Your task to perform on an android device: I want to travel to Milan for some work, so search for a bus or tram schedule from Roma, Autostazione Tiburtina, Italy, to Milan Centrale, Italy for November 10th 2023 in the Omio app.
Image 0: 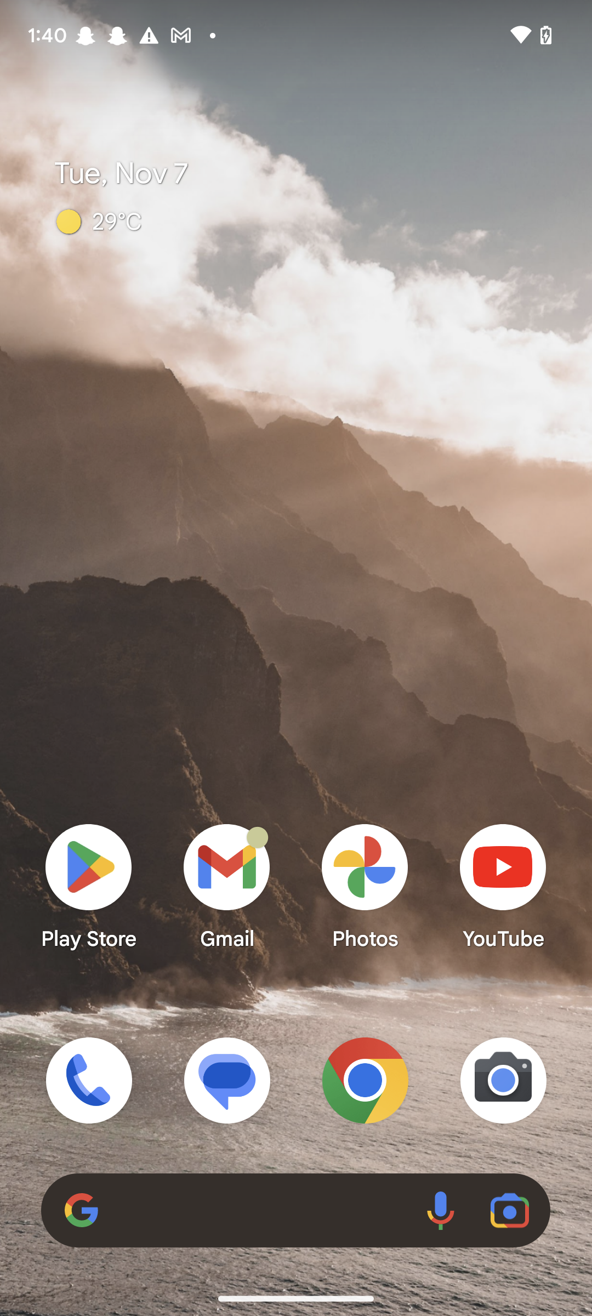
Open the omio app
Step 0: open app "Omio"
Image 1: 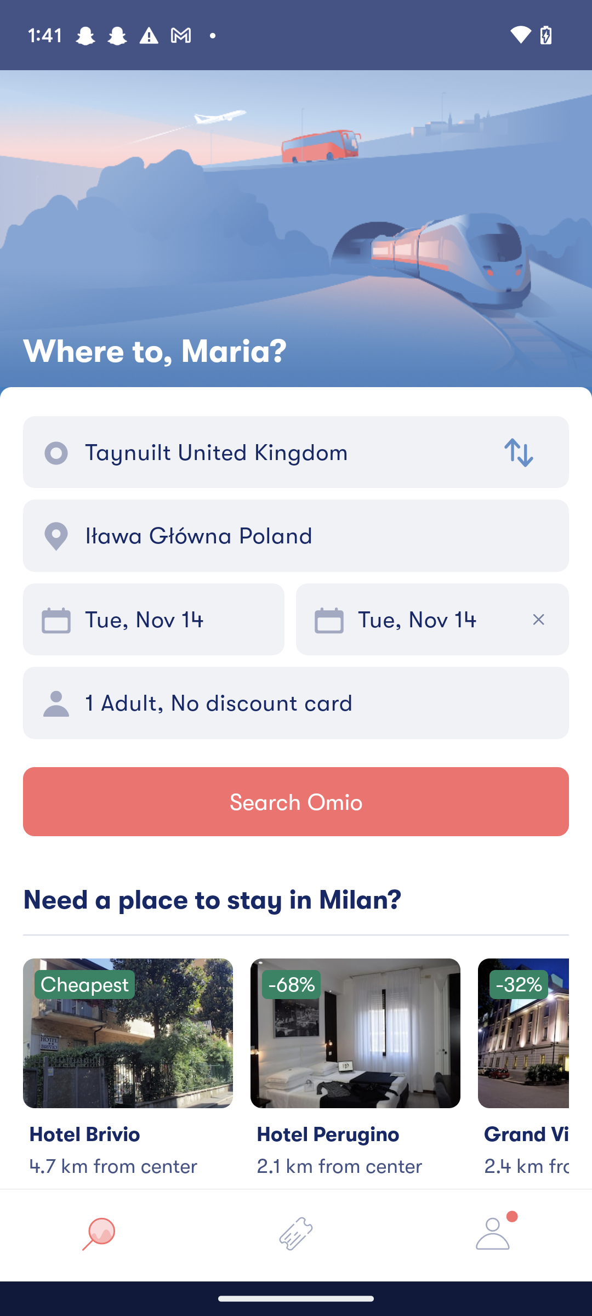
Click on the starting point text box
Step 1: click (284, 452)
Image 2: 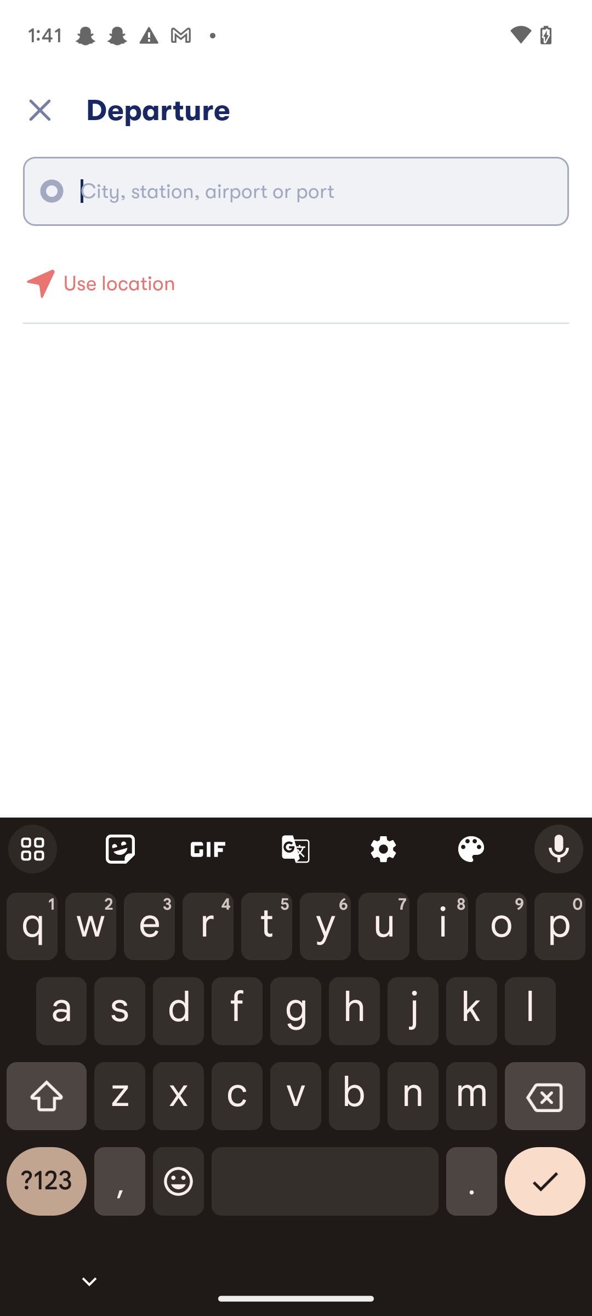
Search for Roma, Autostazione Tiburtina, Italy
Step 2: type "Roma, Autostazione Tiburtina, Italy"
Image 3: 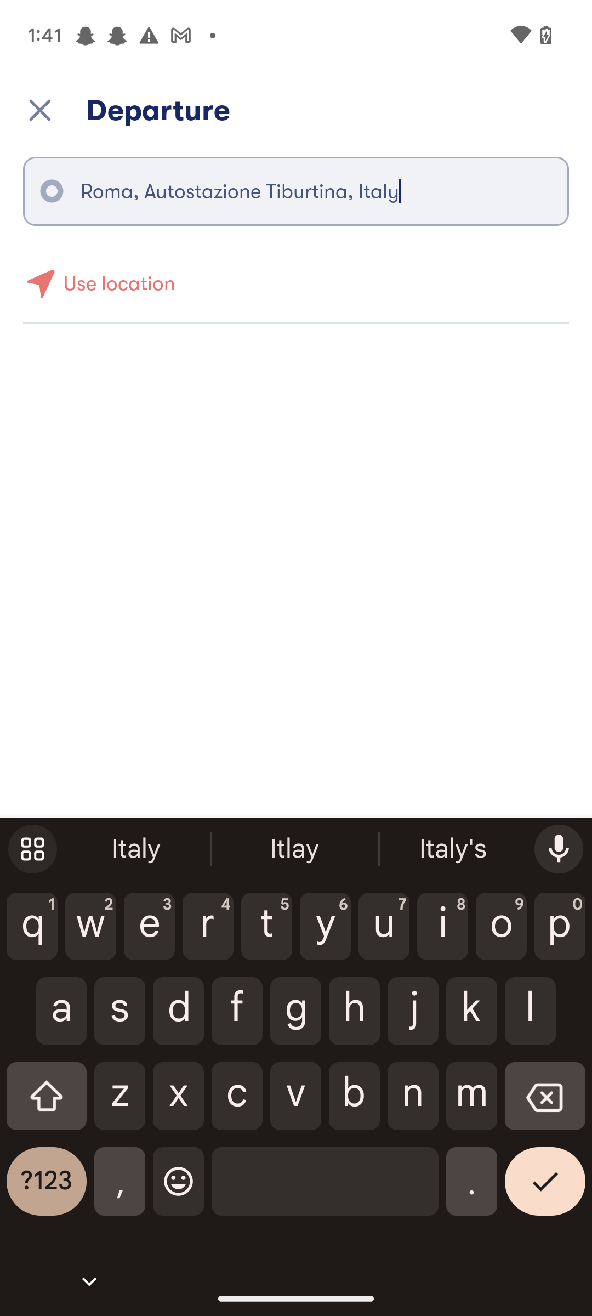
Search for Roma, Autostazione Tiburtina, Italy
Step 3: wait
Image 4: 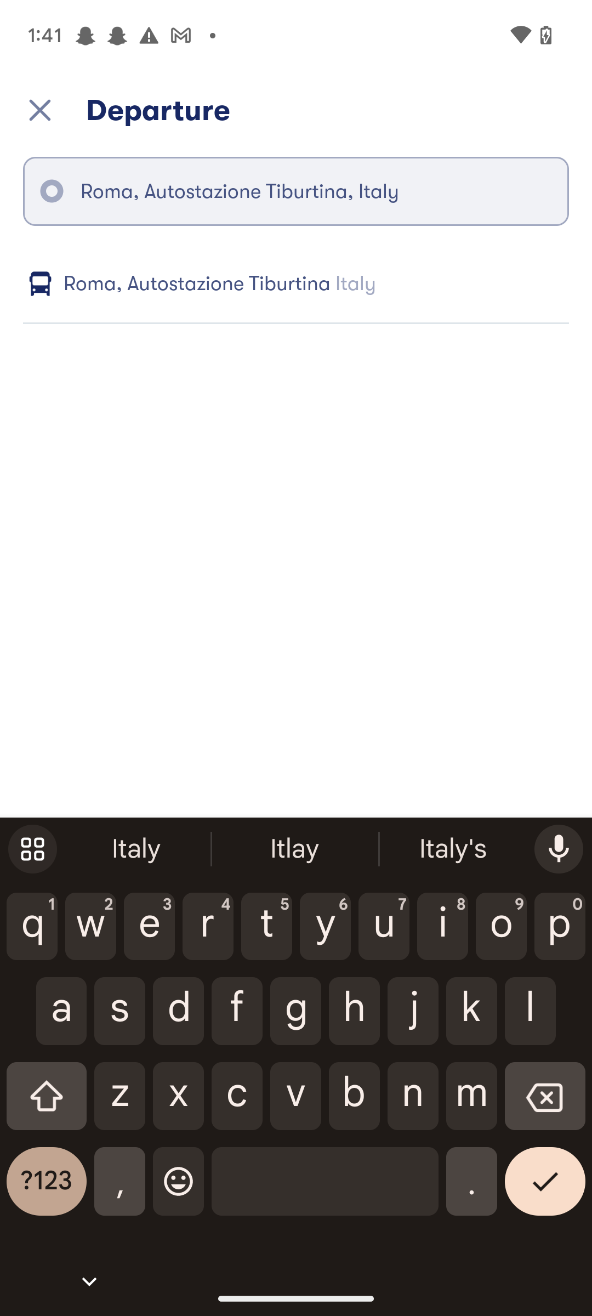
Click on the suggested result
Step 4: click (313, 283)
Image 5: 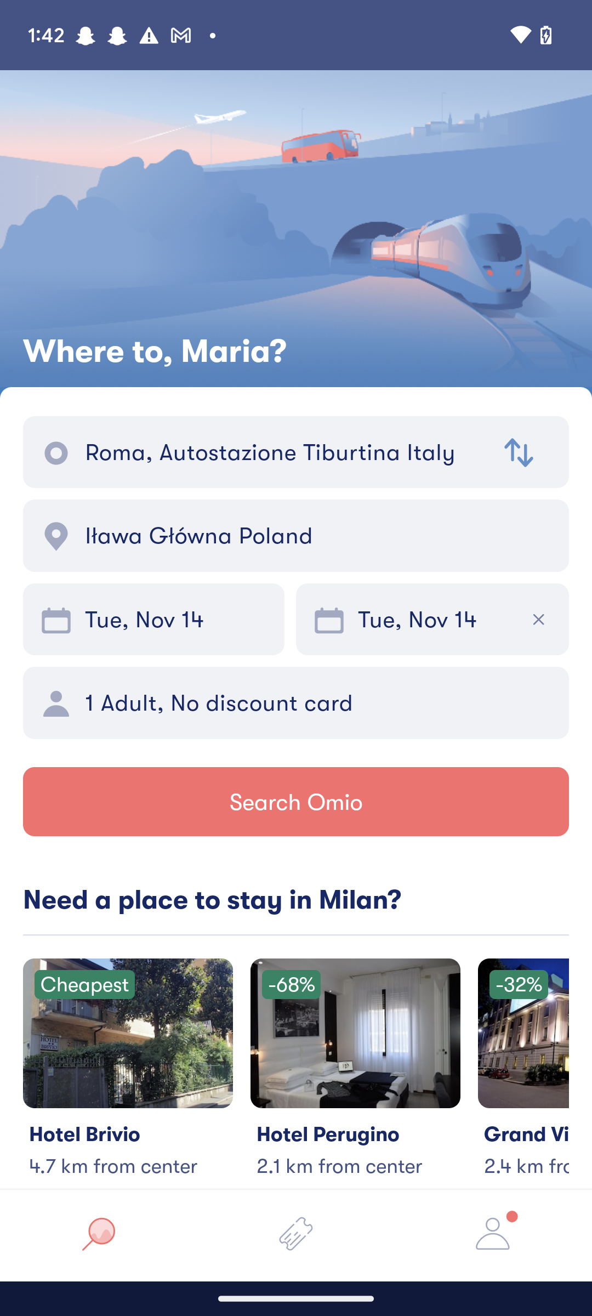
click on the end point text box
Step 5: click (318, 535)
Image 6: 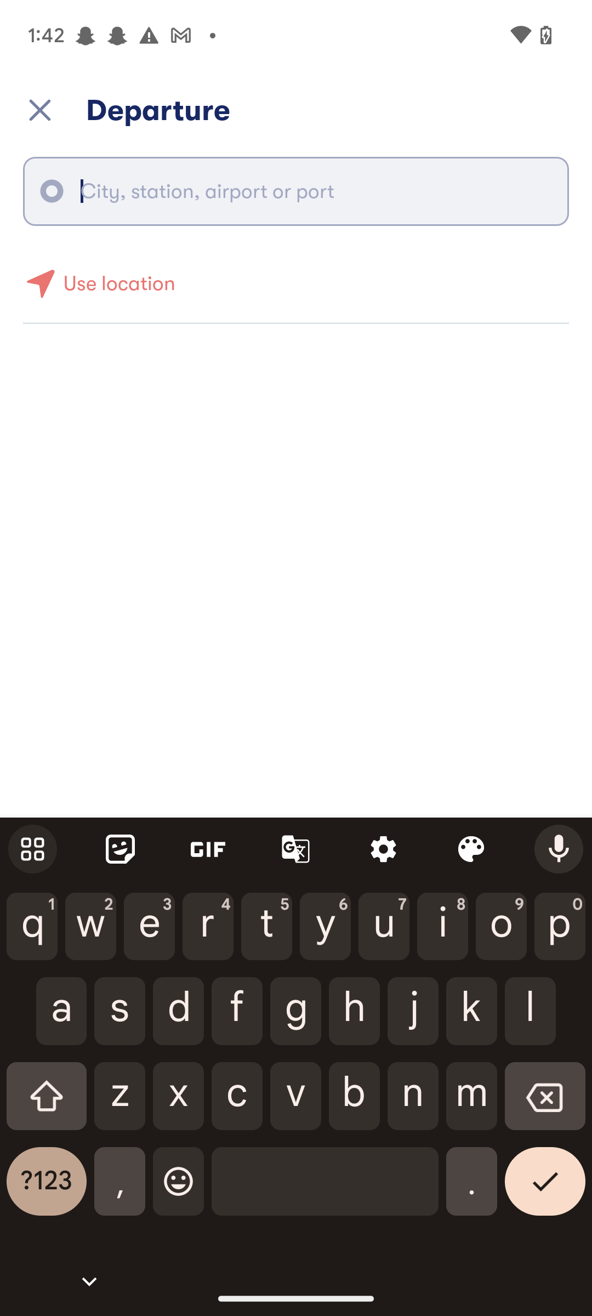
Search for Milan Centrale, Italy
Step 6: type "Milan Centrale, Italy"
Image 7: 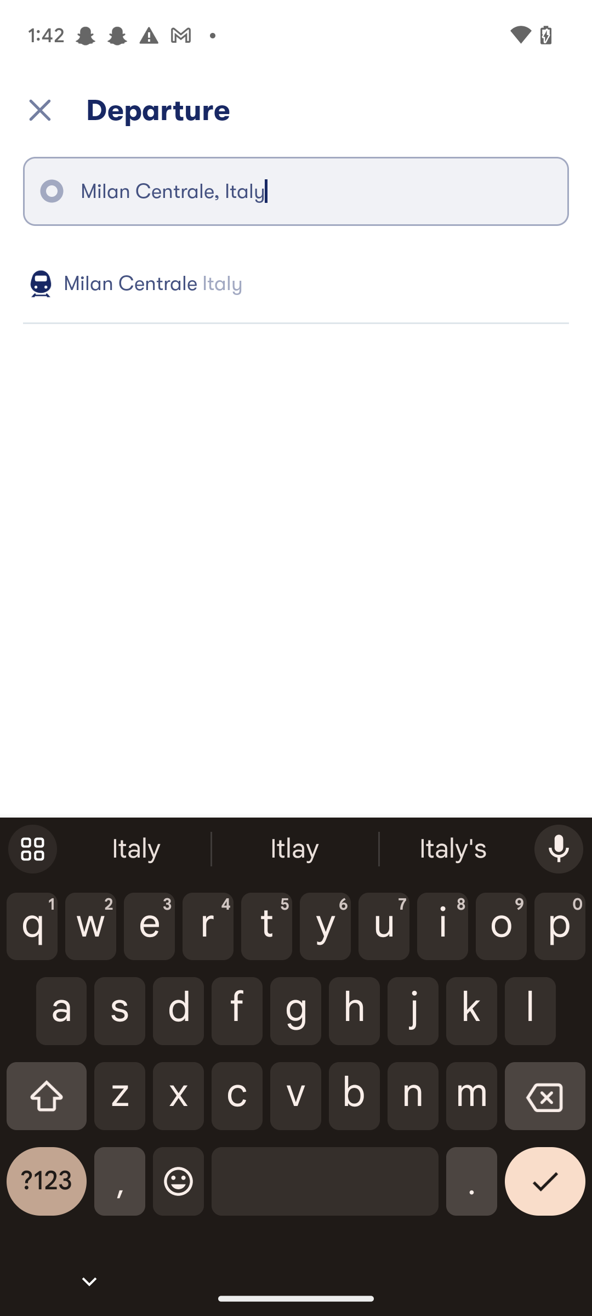
Click on the suggested result
Step 7: click (313, 283)
Image 8: 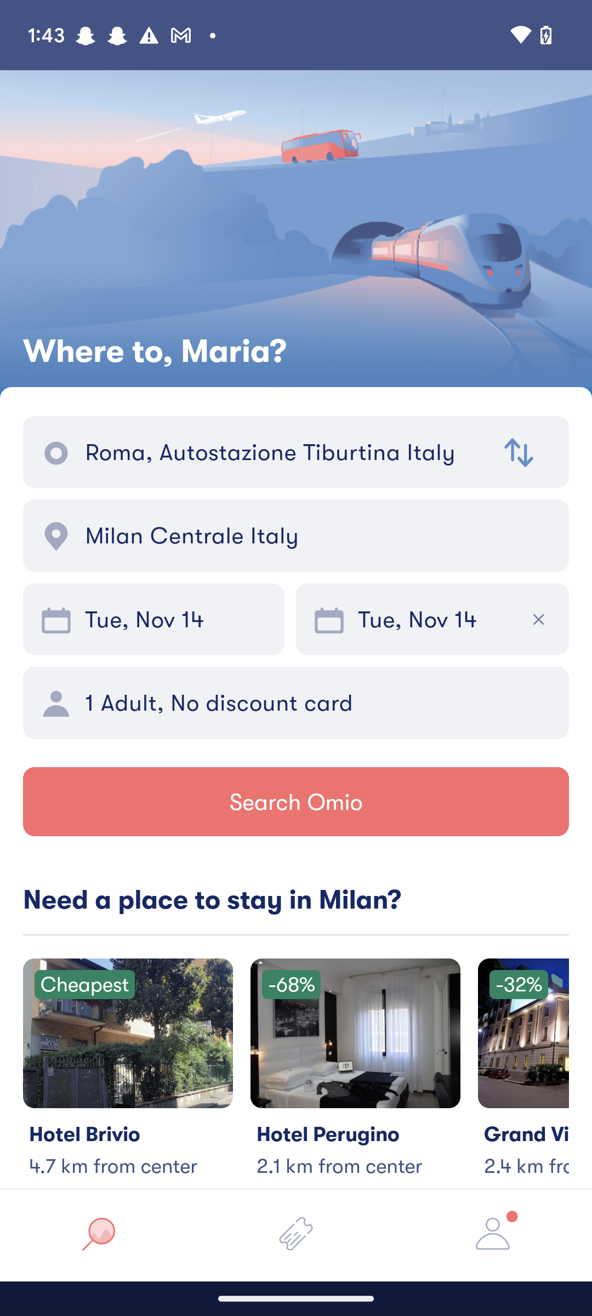
Click on the departure date section
Step 8: click (177, 619)
Image 9: 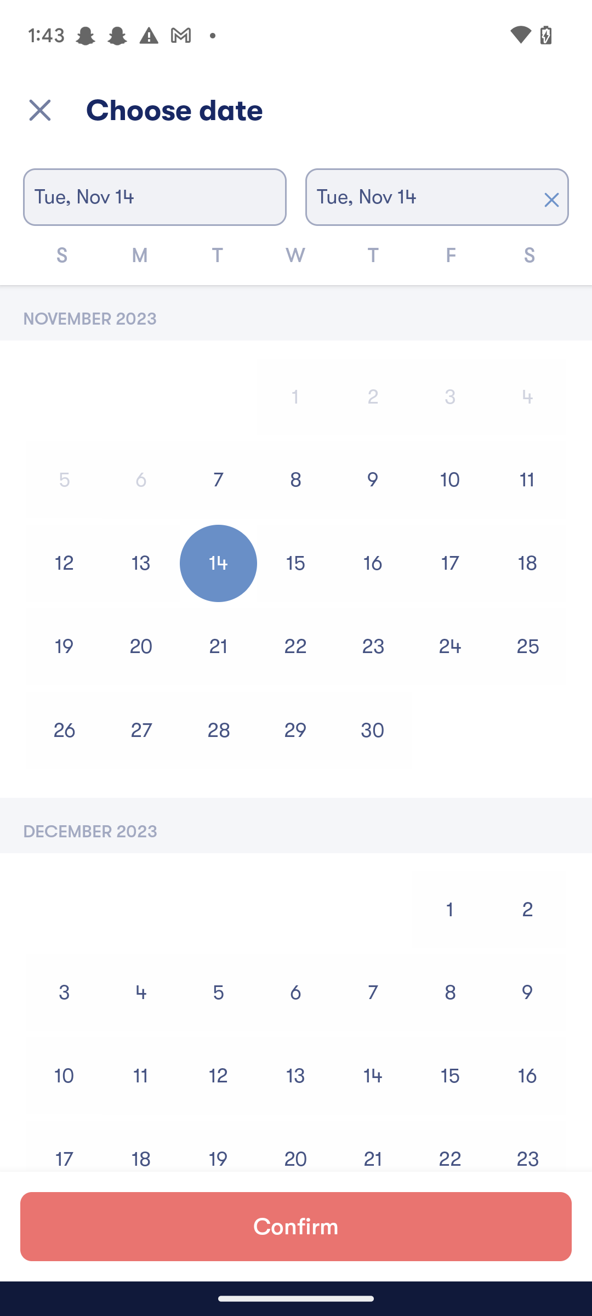
Click on the 10 november
Step 9: click (450, 480)
Image 10: 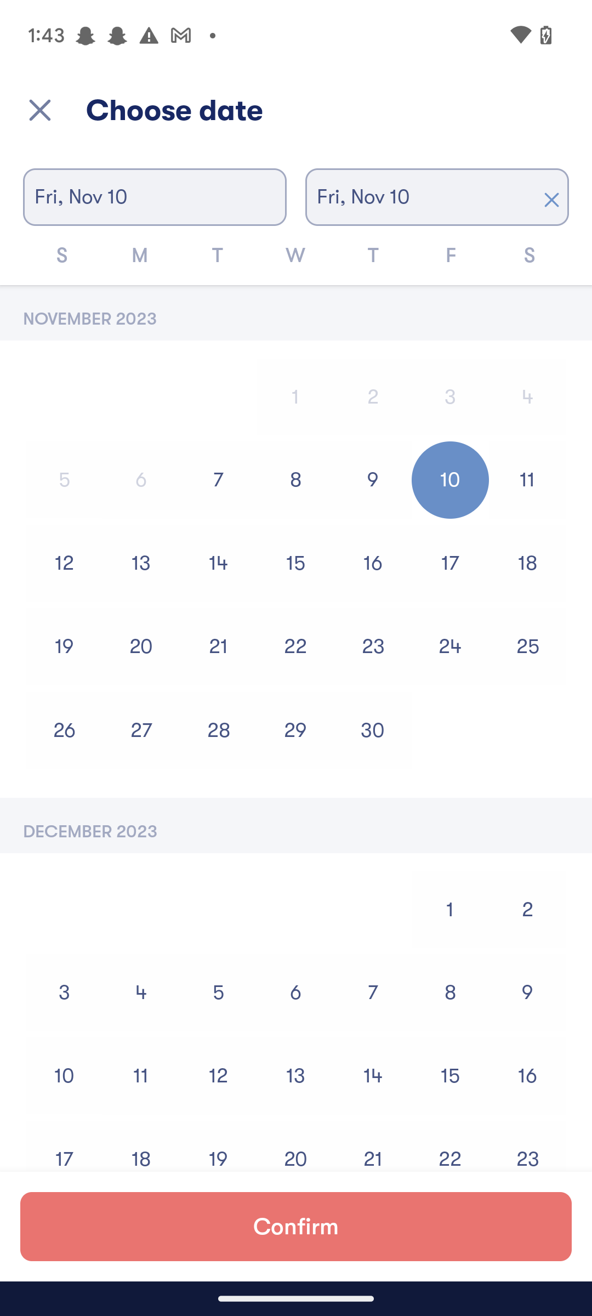
Click on the confirm button at the bottom of the screen
Step 10: click (296, 1226)
Image 11: 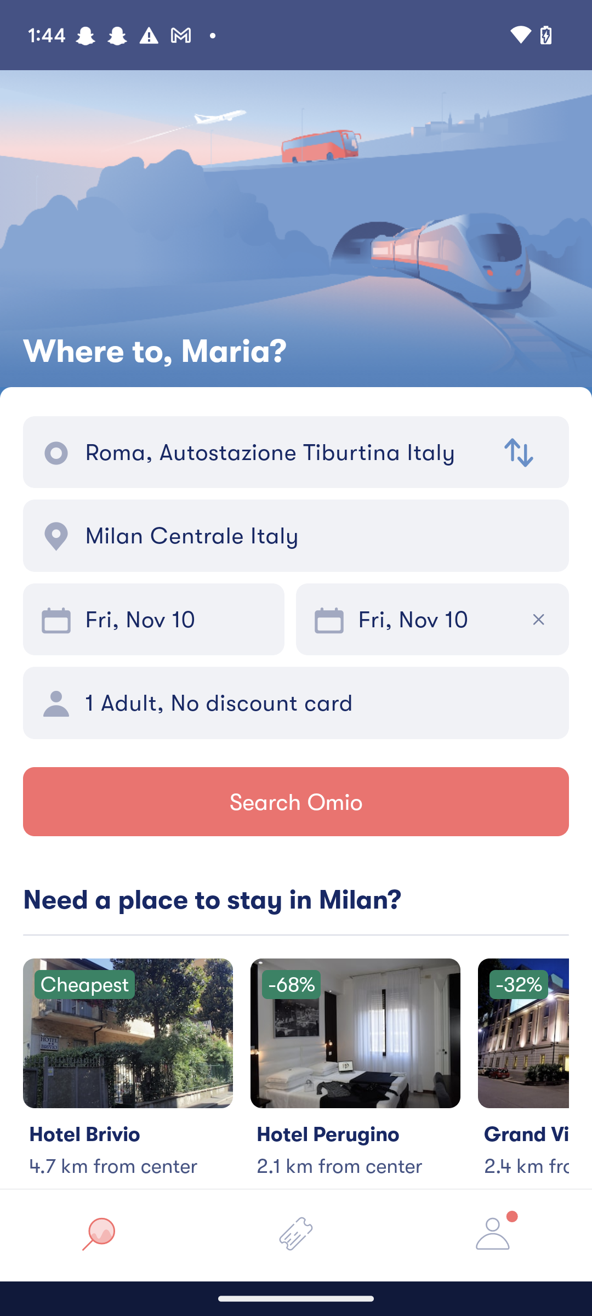
click on the search omio button
Step 11: click (296, 802)
Image 12: 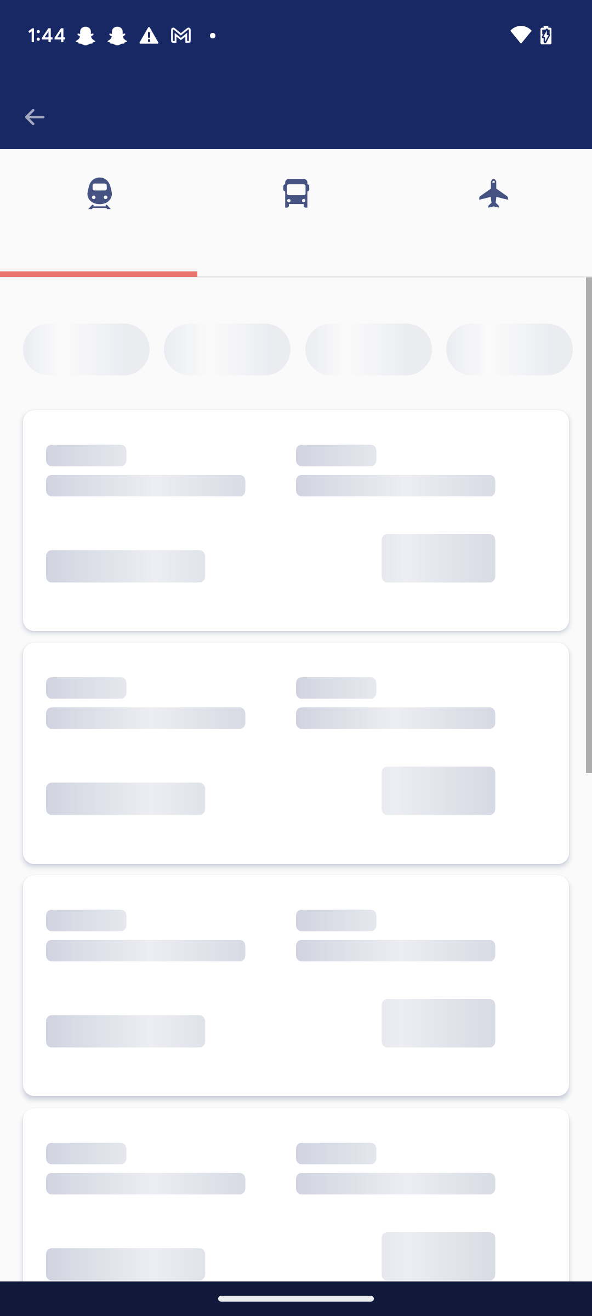
click on the search omio button
Step 12: wait
Image 13: 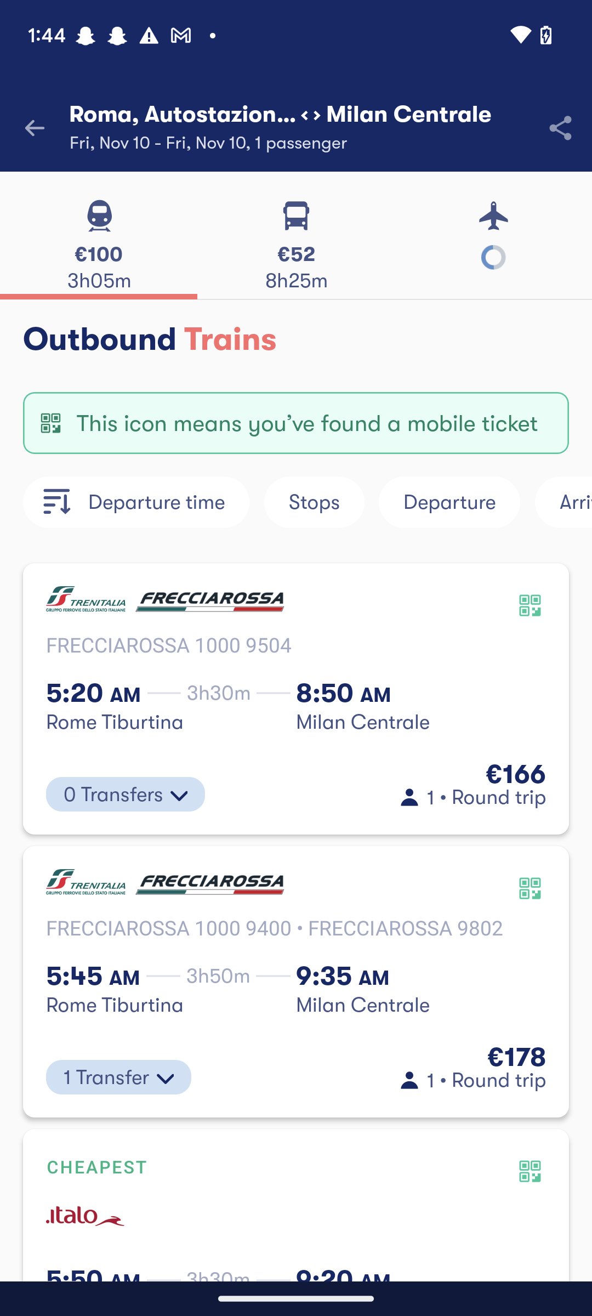
Click on the bus icon tab
Step 13: click (296, 204)